Your task to perform on an android device: Go to the Omio app and search for the train from Washington to New York on August 12.
Image 1: 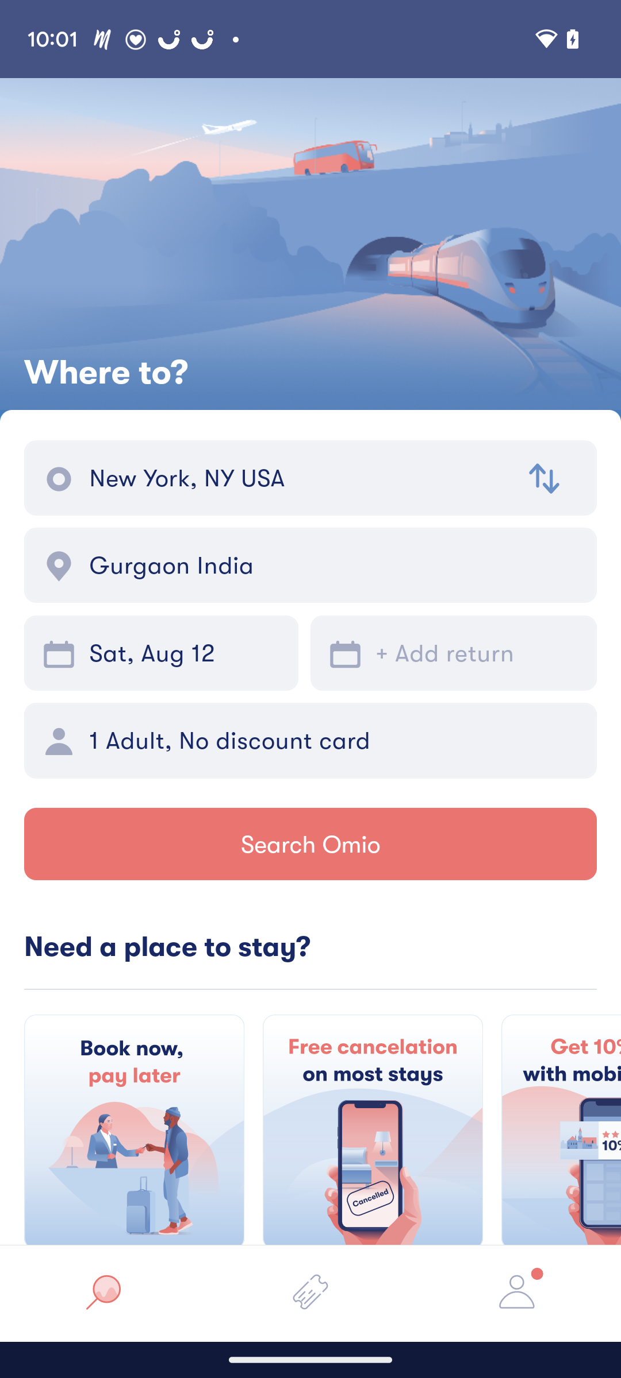
click on the first column.
Step 1: click (298, 478)
Image 2: 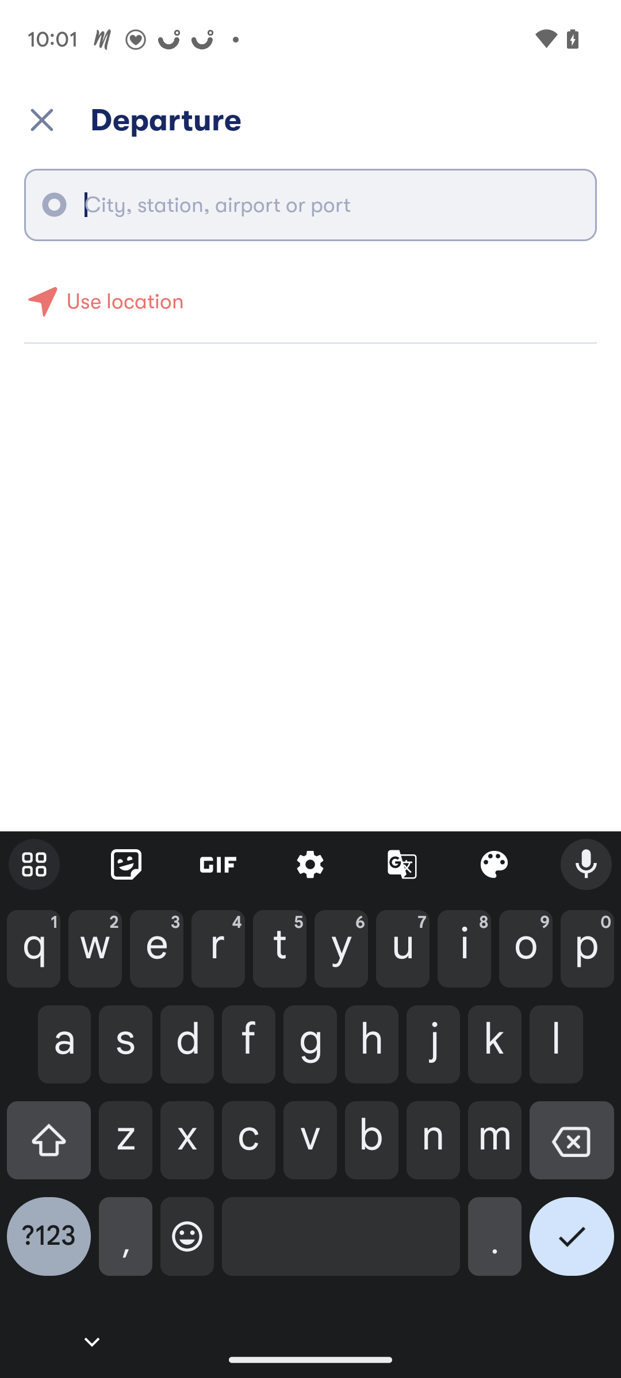
Type Washington in the departure station
Step 2: type "Washington"
Image 3: 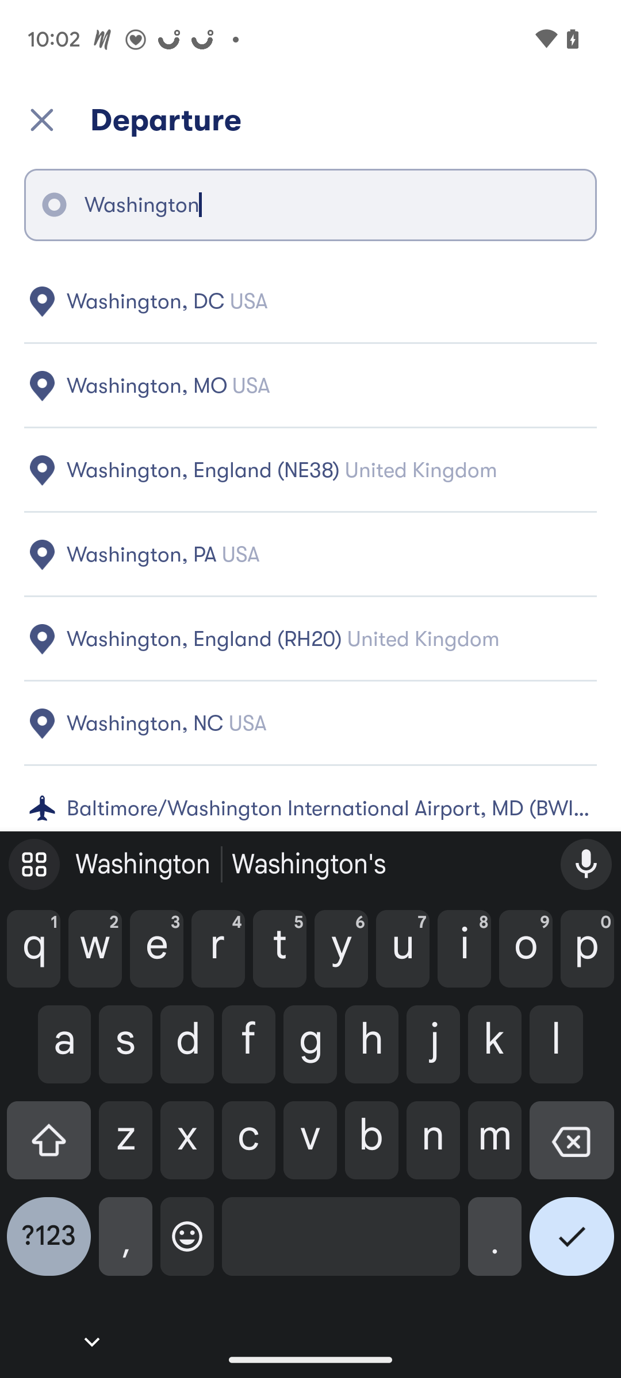
click on the first option.
Step 3: click (328, 301)
Image 4: 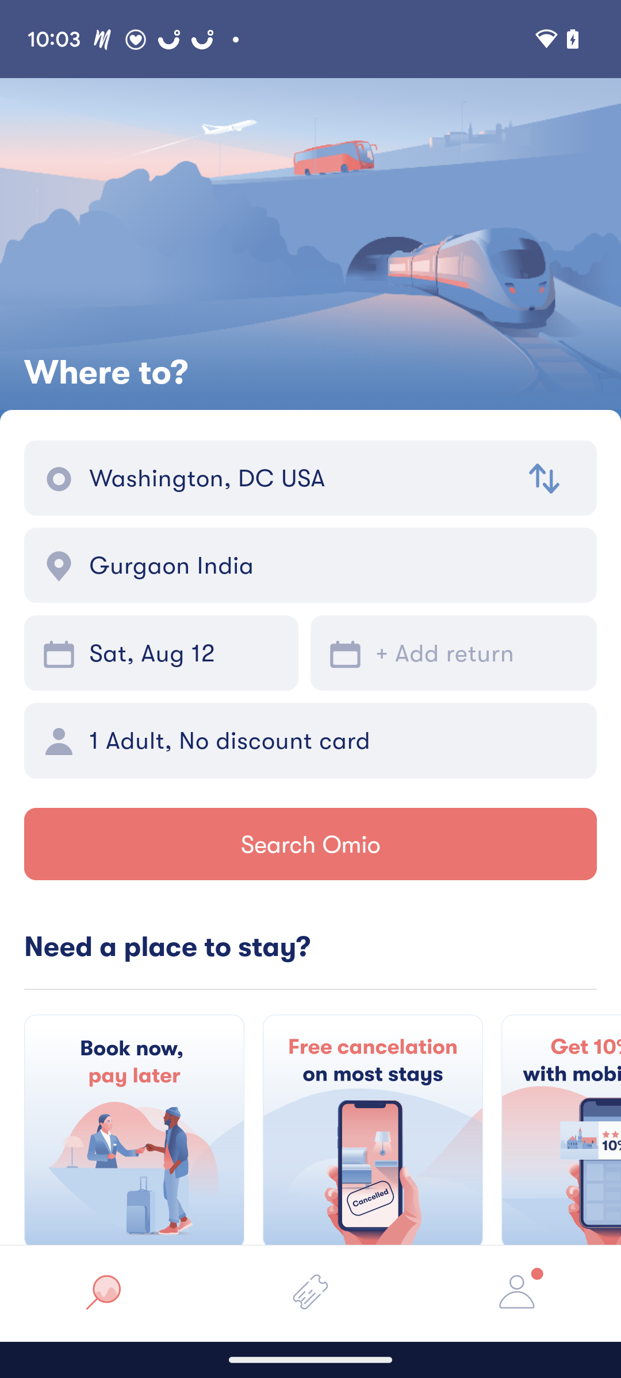
Click on the second column.
Step 4: click (334, 565)
Image 5: 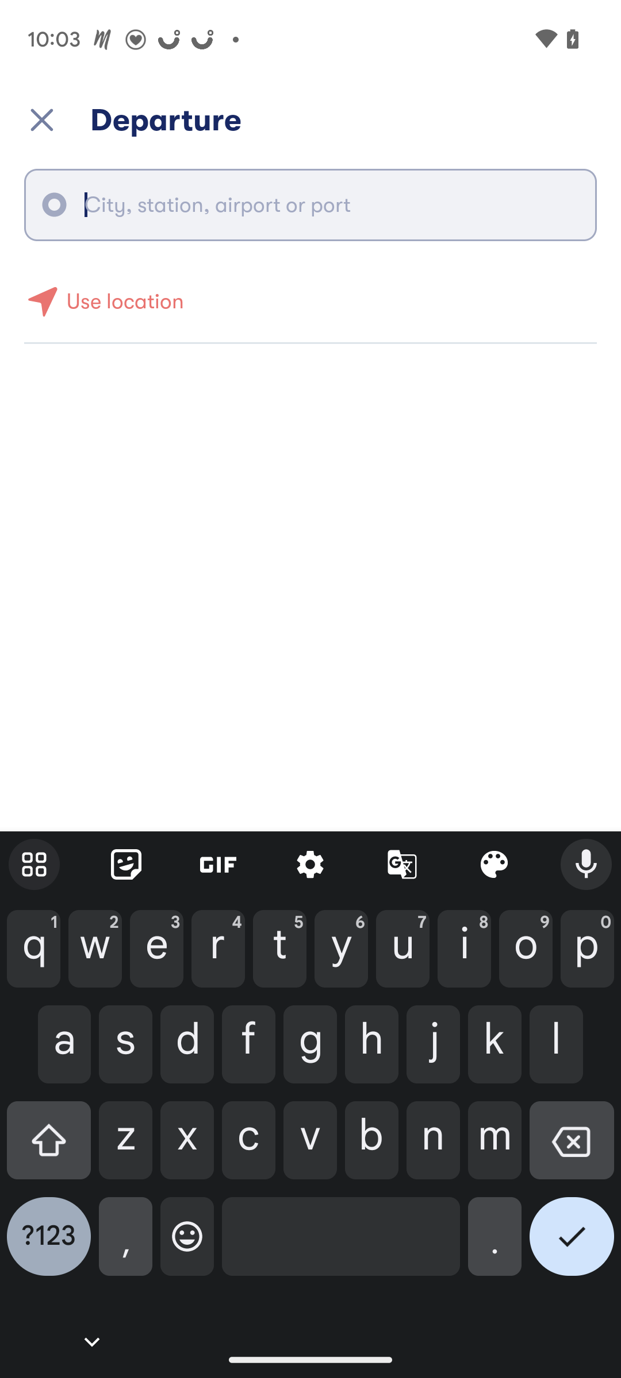
Type New york in the box
Step 5: type "New york"
Image 6: 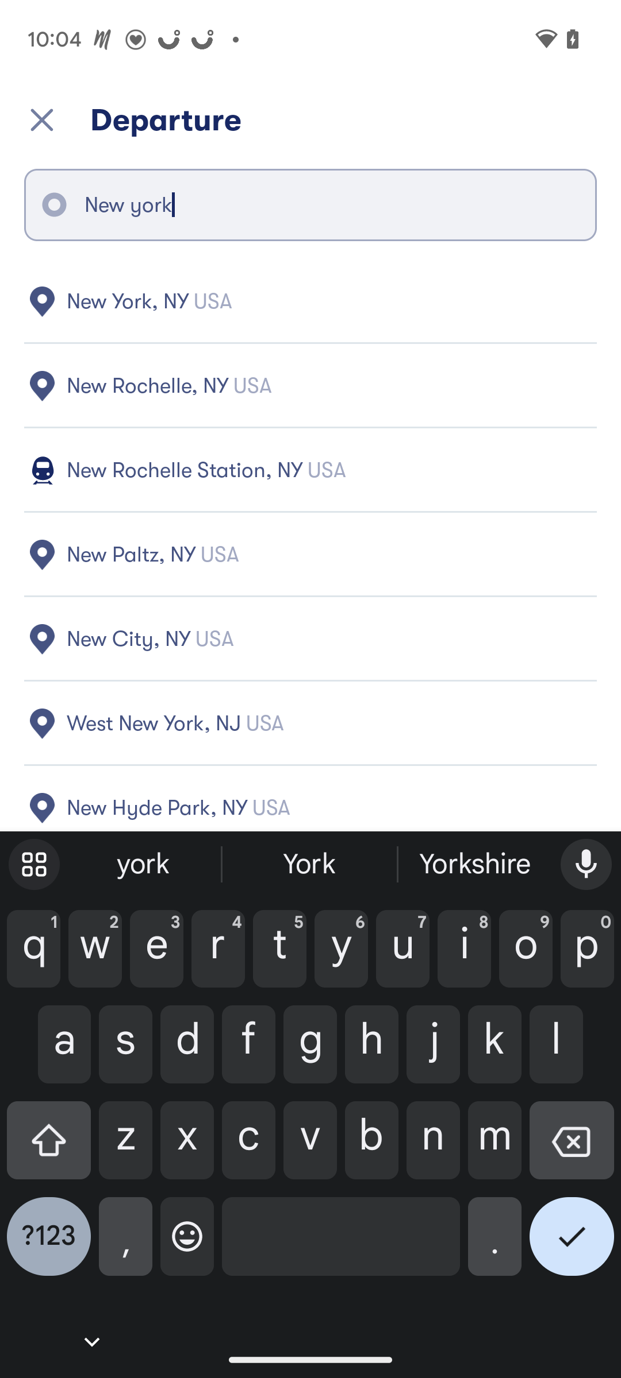
select the first option from the list.
Step 6: click (328, 301)
Image 7: 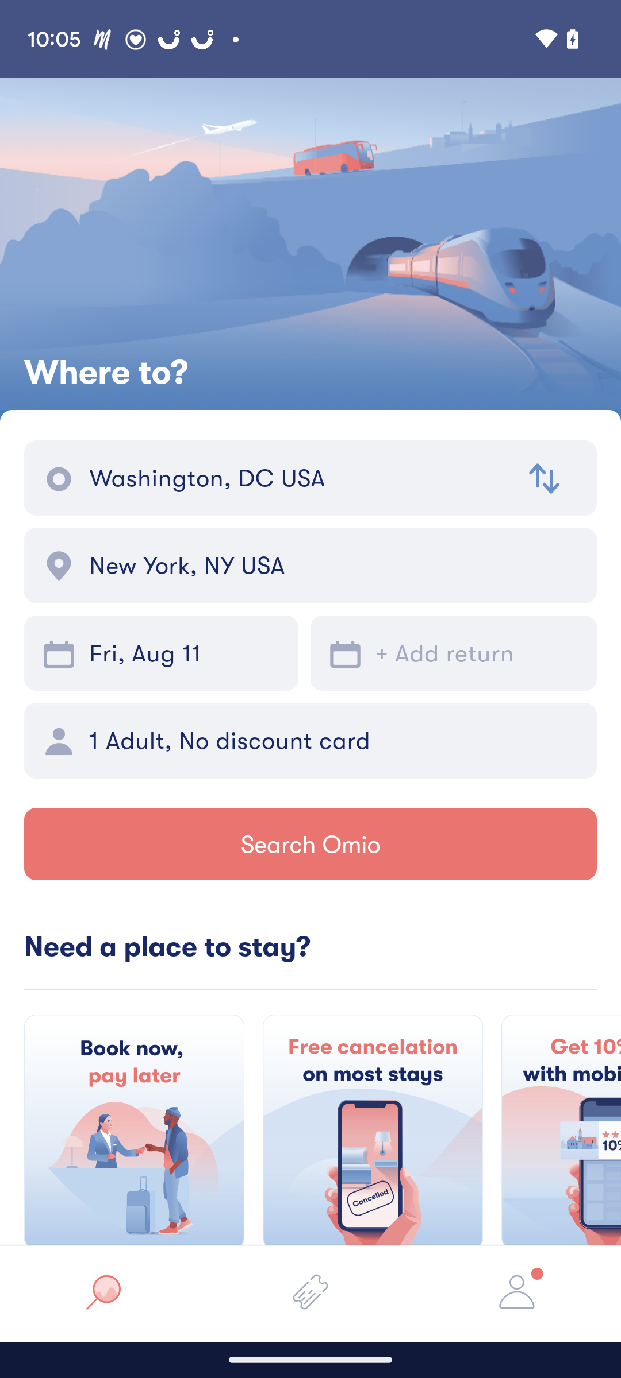
click on the calendar icon on the left side in the middle of the screen.
Step 7: click (185, 653)
Image 8: 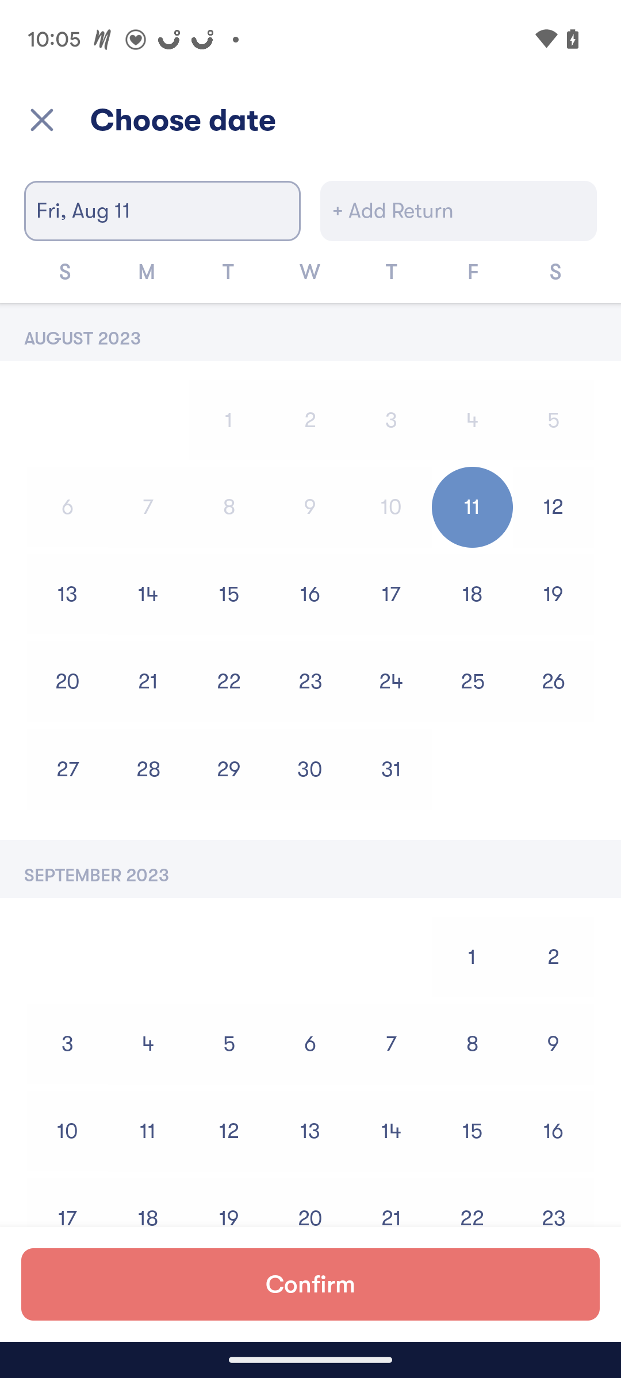
select the date august 12
Step 8: click (553, 507)
Image 10: 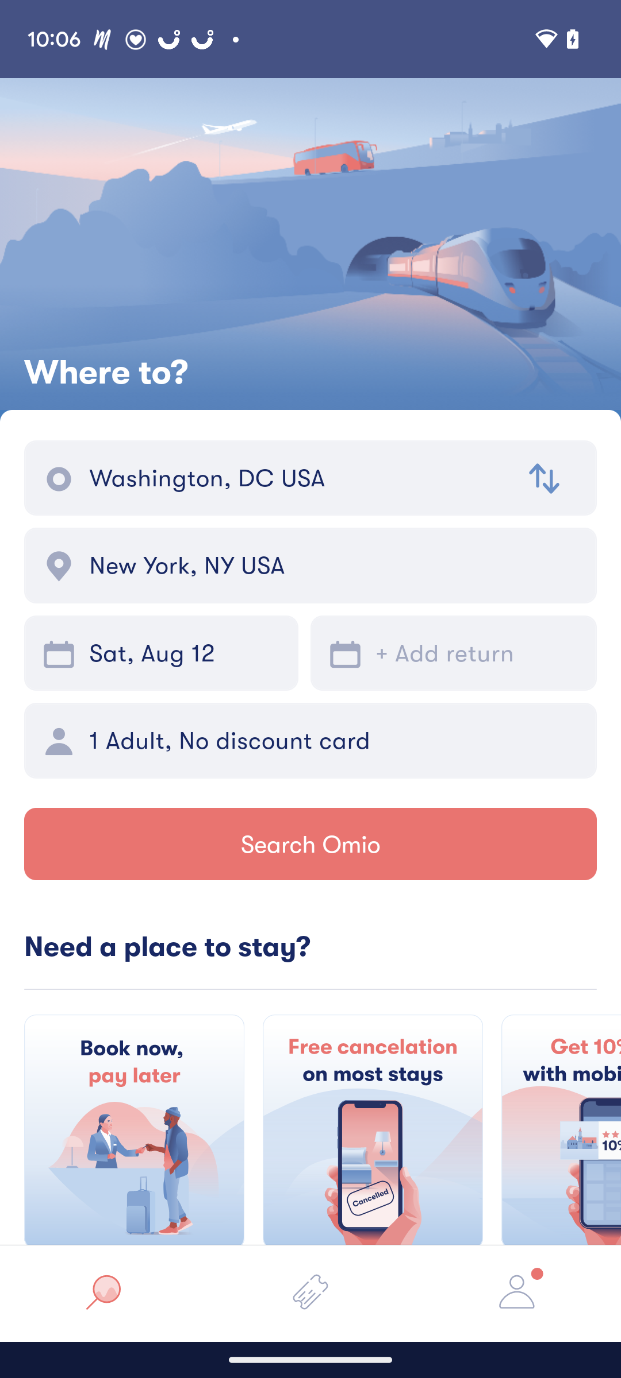
Click on the tab search omio.
Step 10: click (233, 856)
Image 11: 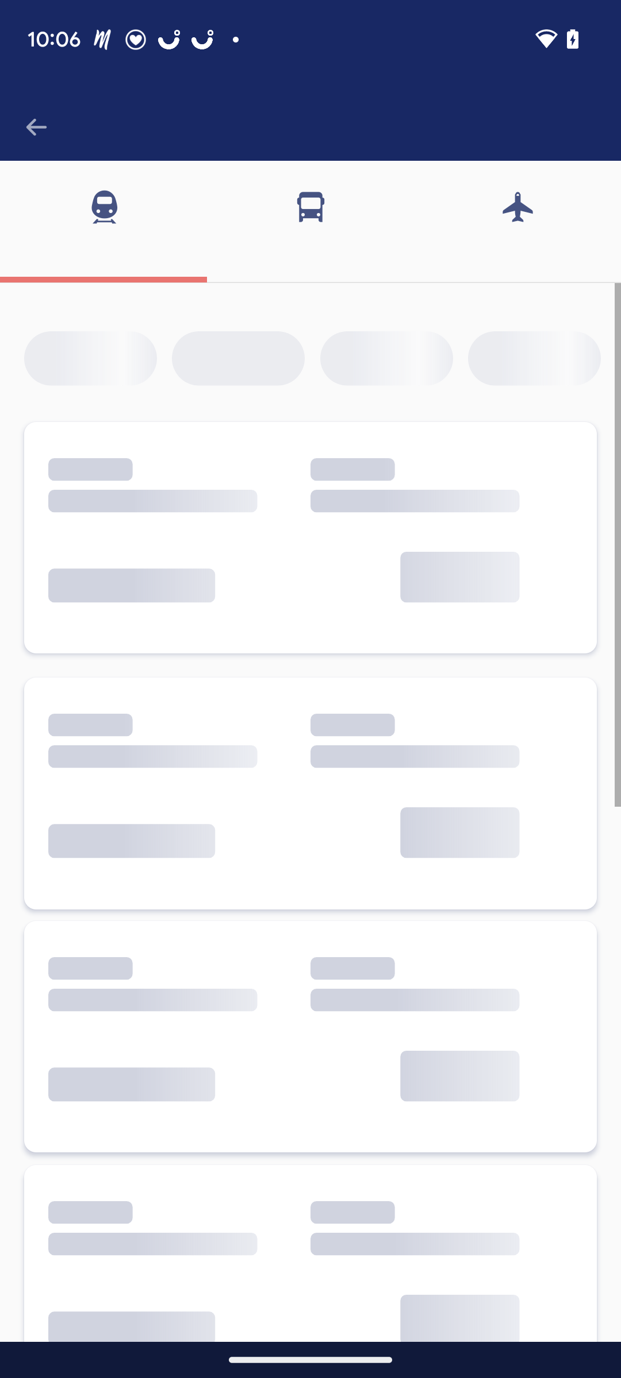
Click on the tab search omio.
Step 11: wait